Your task to perform on an android device: The ODEJIA Wooden wall mounted cabinet looks good, Compare the prices of the ODEJIA wooden wall mounted cabinet with the similar products in the amazon app.
Image 0: 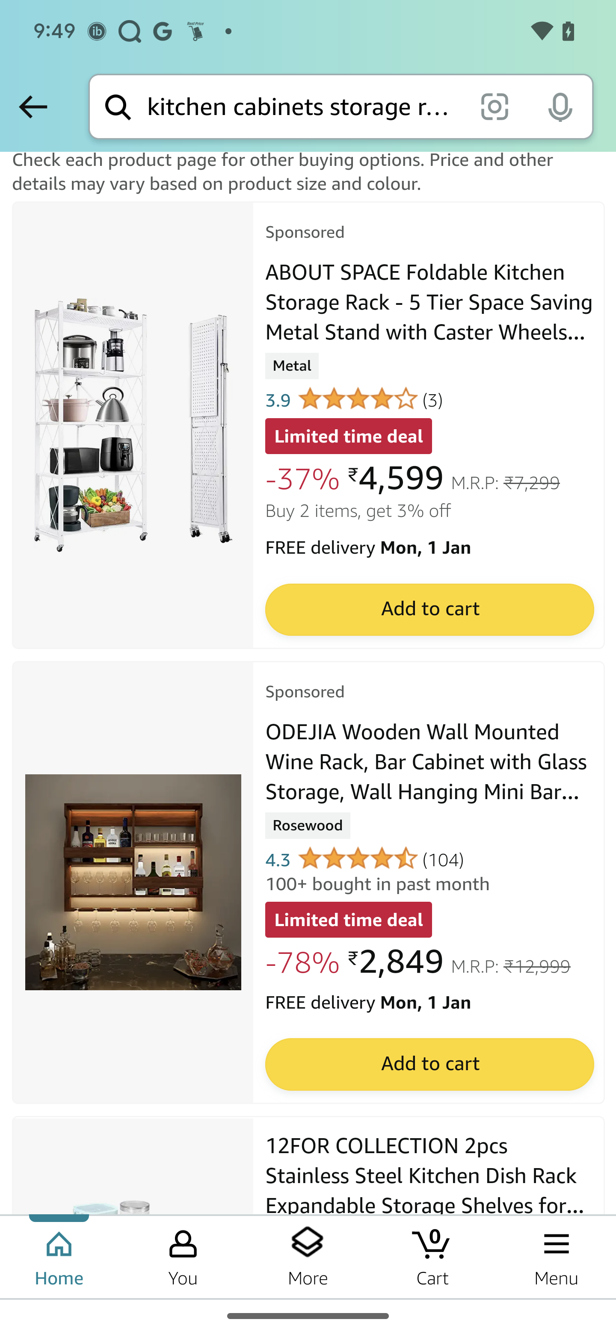
Click on the odejia wooden wall mount rack
Step 0: click (133, 883)
Image 1: 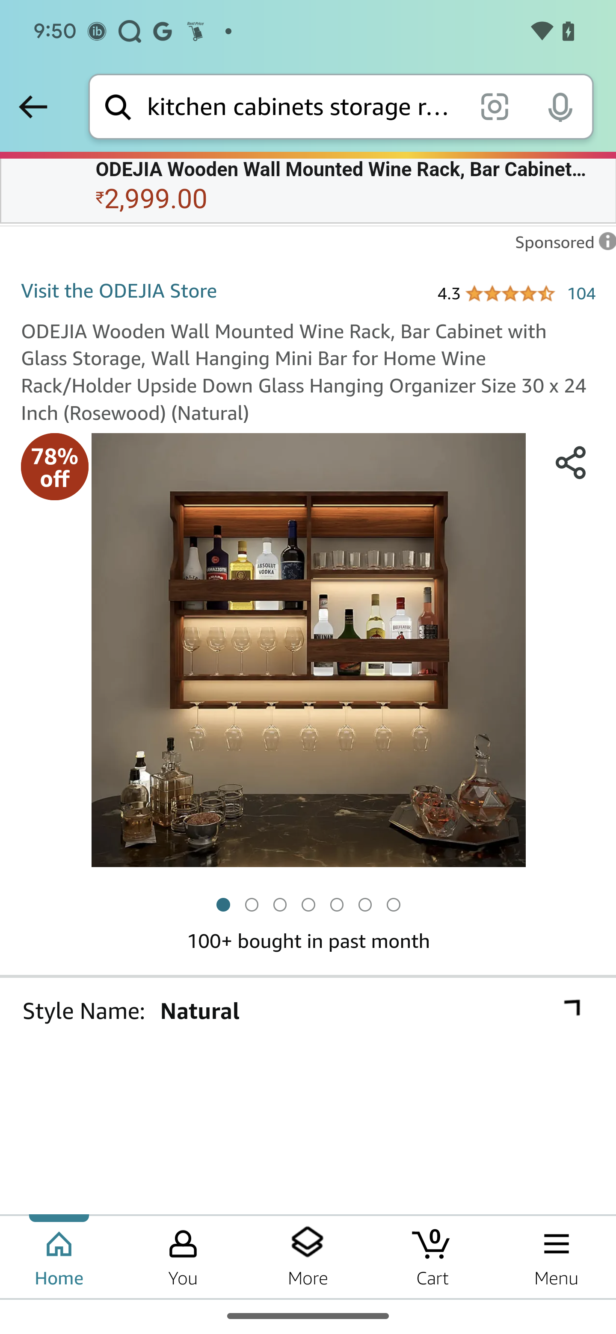
Swipe up on the screen
Step 1: scroll down
Image 2: 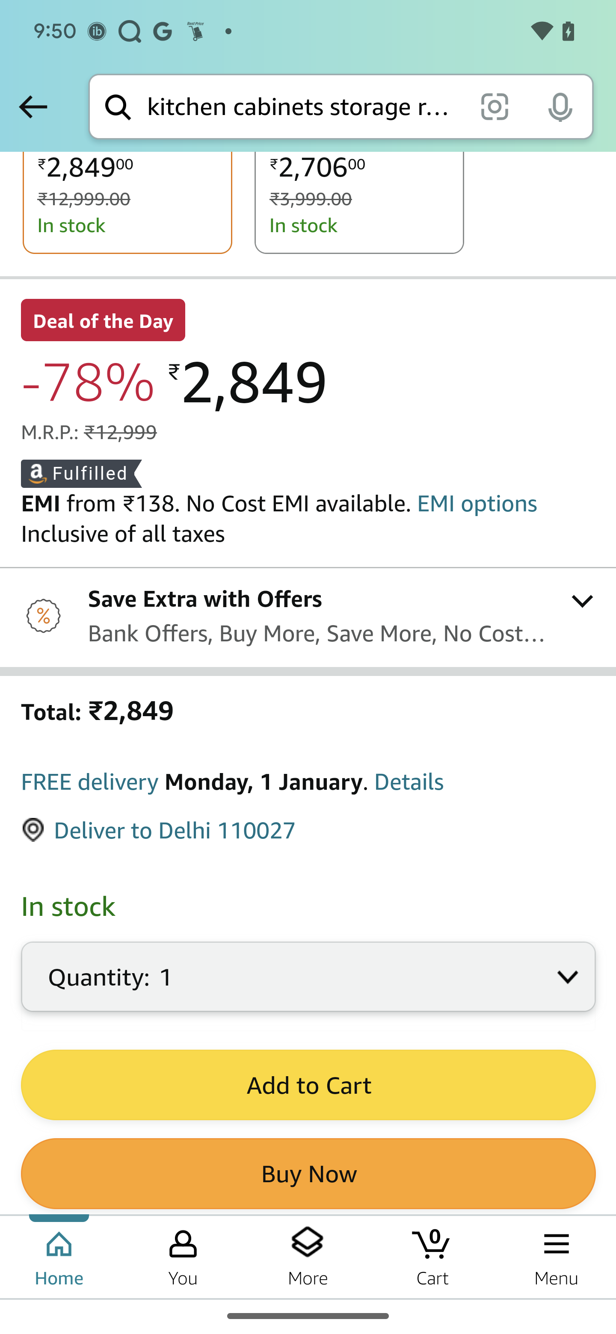
Swipe up on the screen
Step 2: scroll down
Image 3: 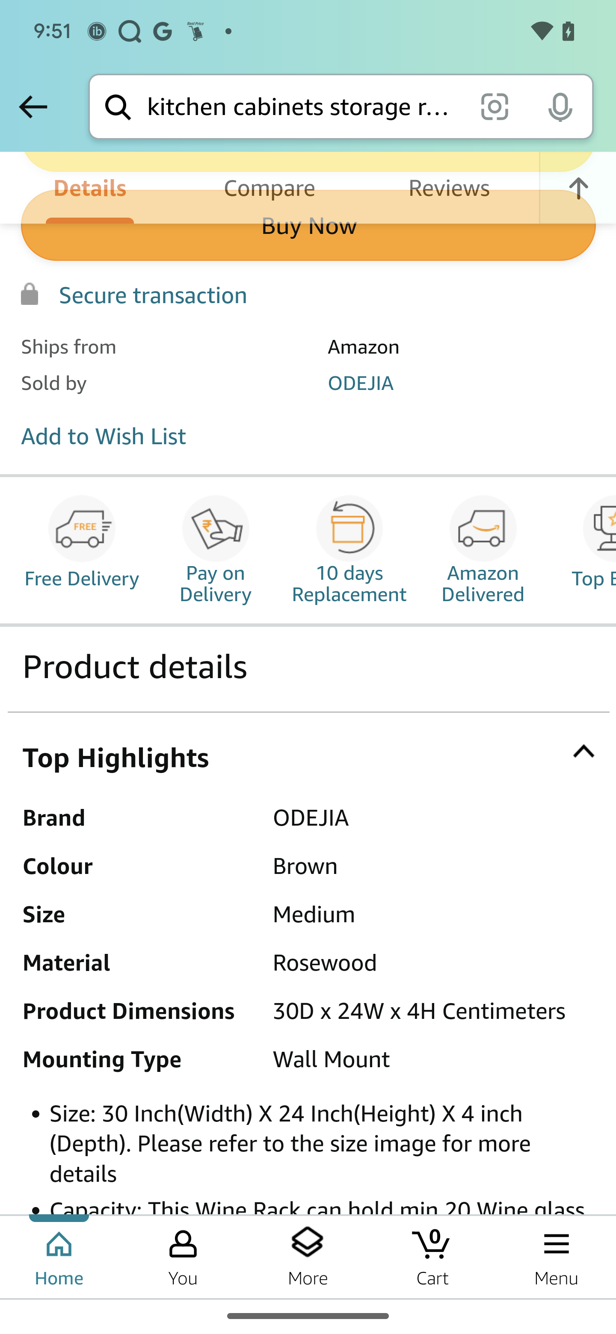
Swipe up on the screen
Step 3: scroll down
Image 4: 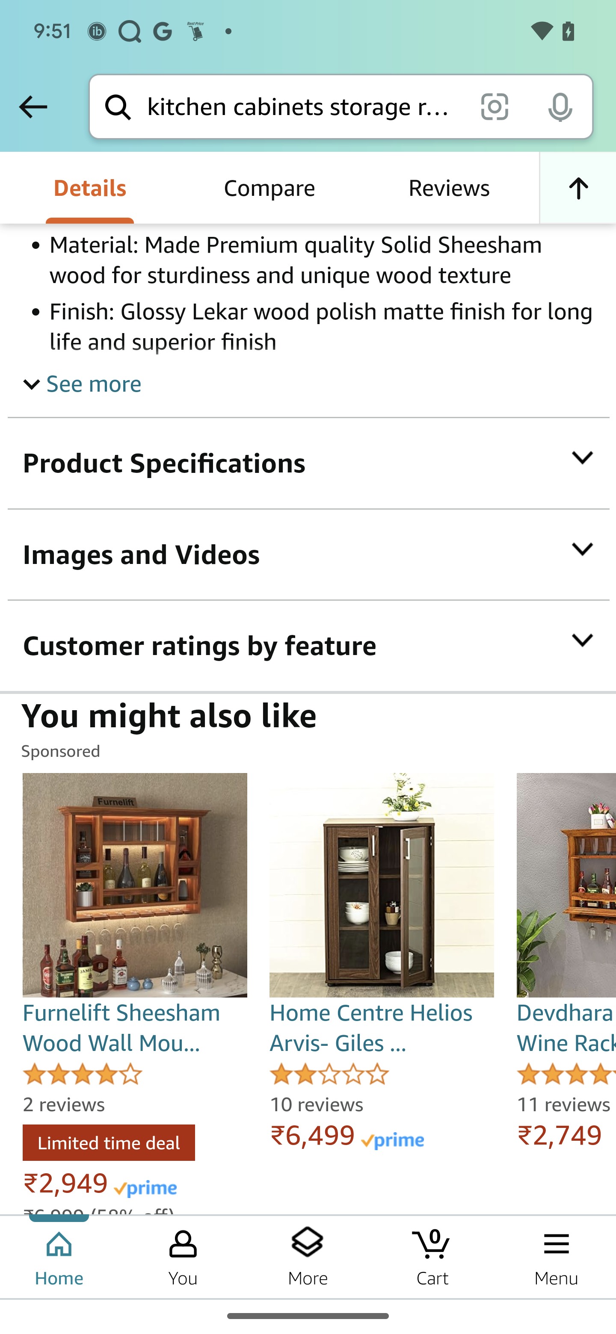
Click on the compare button
Step 4: click (269, 188)